Your task to perform on an android device: I want to use the Notepad app to make a fresh note reminding me to buy groceries which includes milk, eggs and chicken.
Image 0: 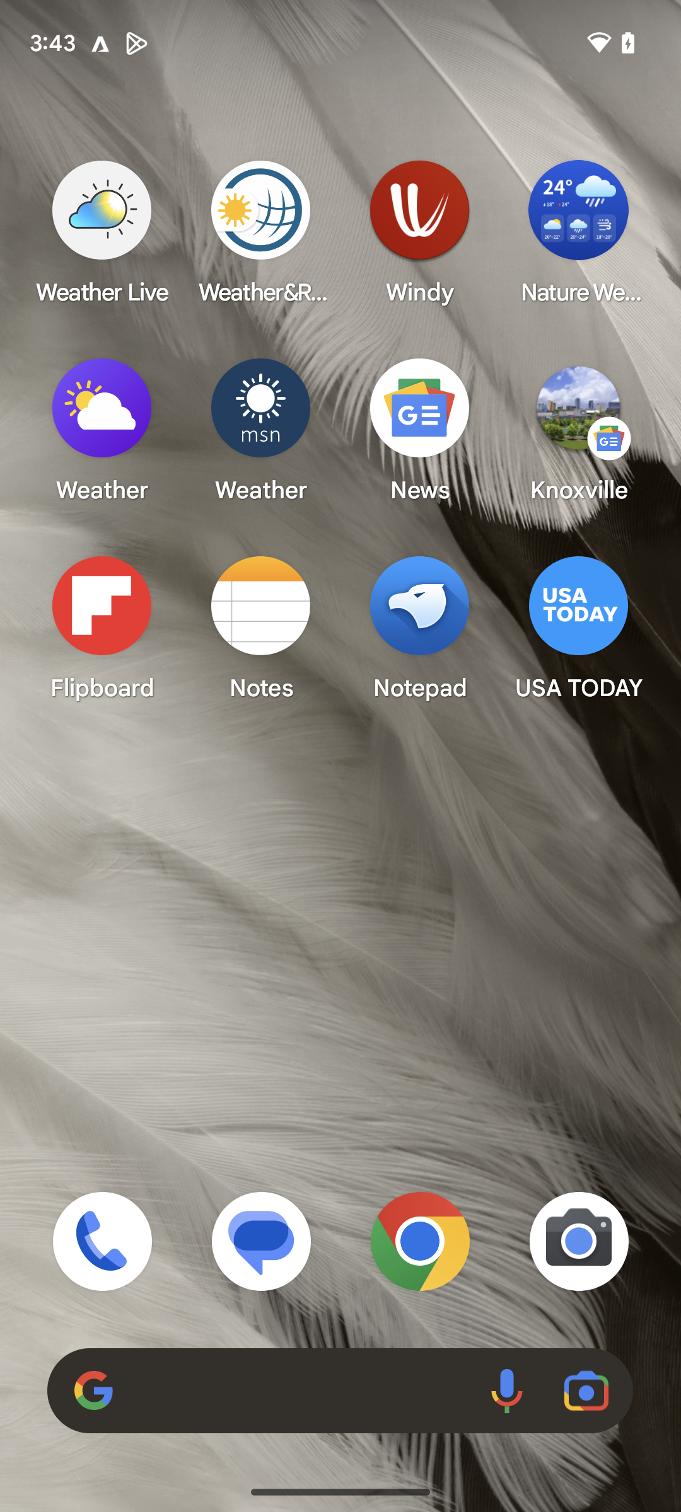
Open Notepad app
Step 0: click (420, 626)
Image 1: 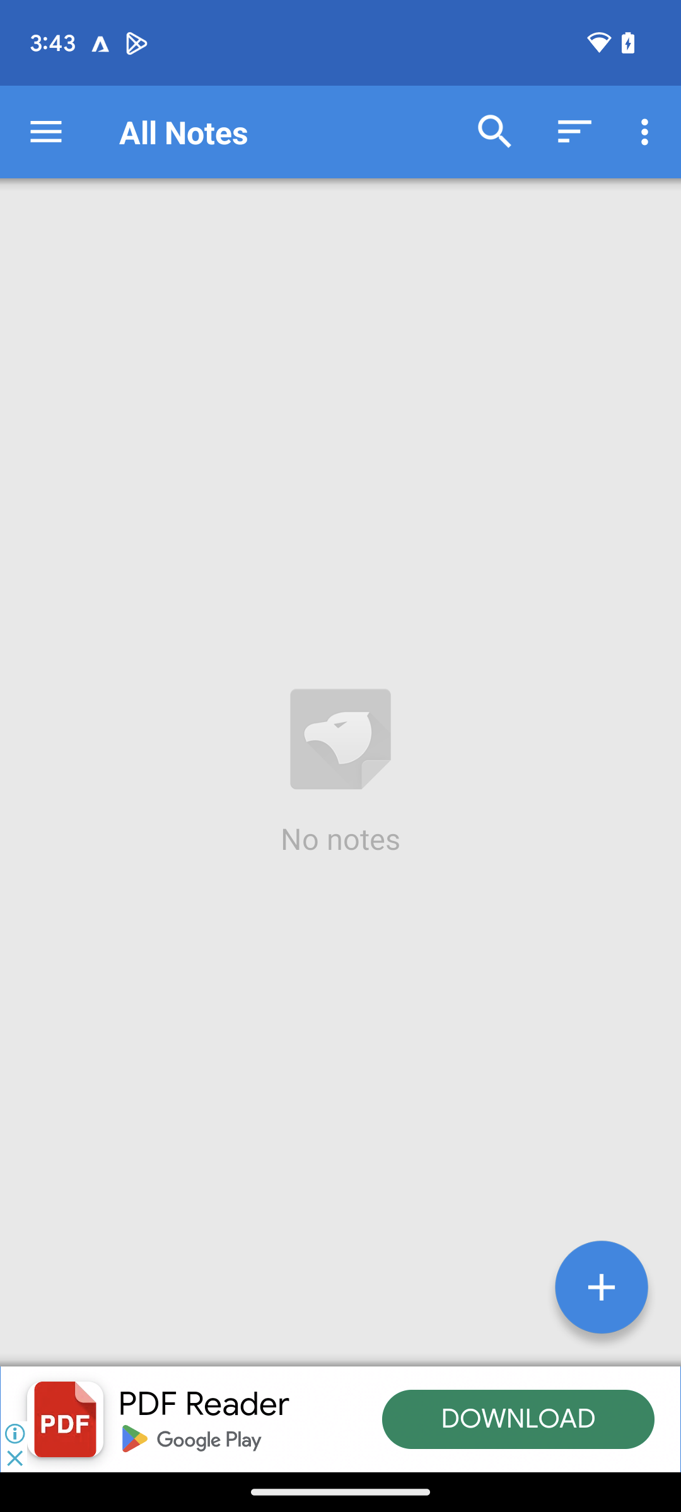
Click on the add sign
Step 1: click (596, 1284)
Image 2: 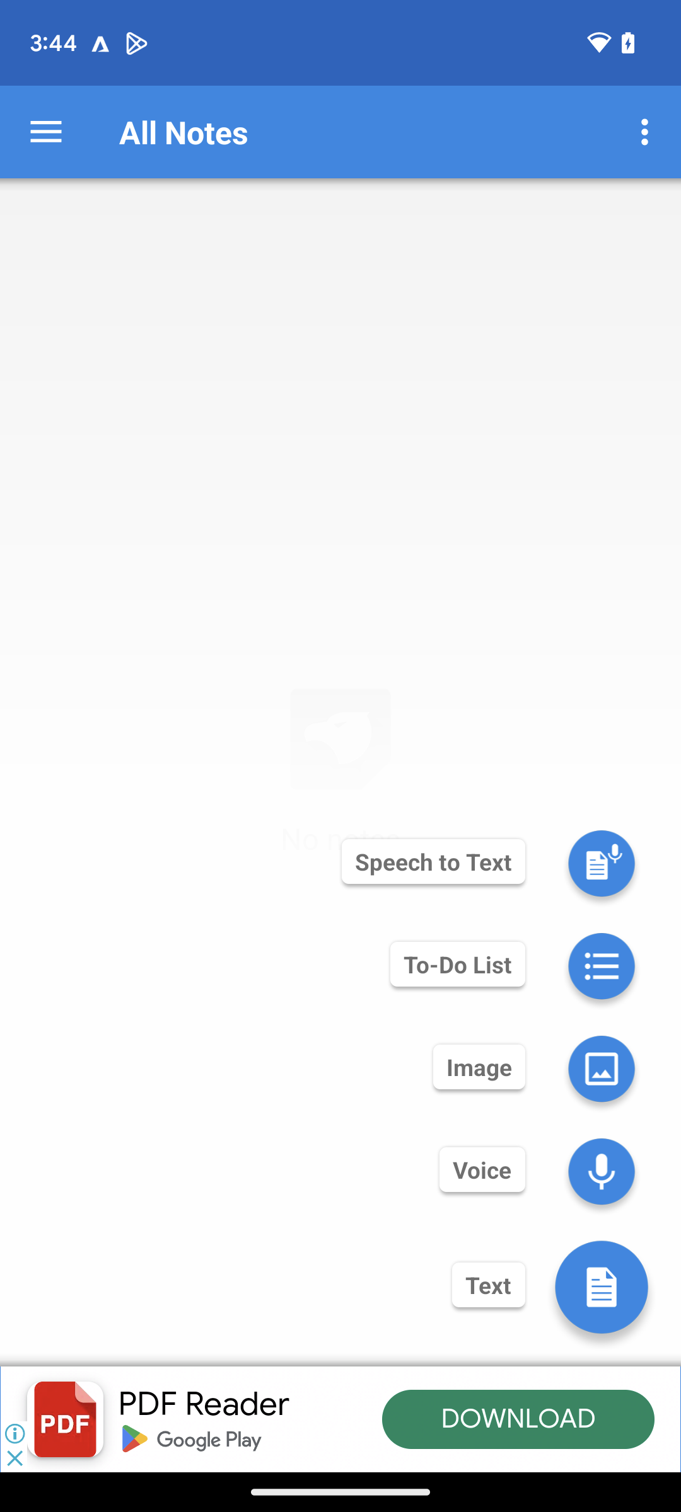
Click on to do list
Step 2: click (591, 962)
Image 3: 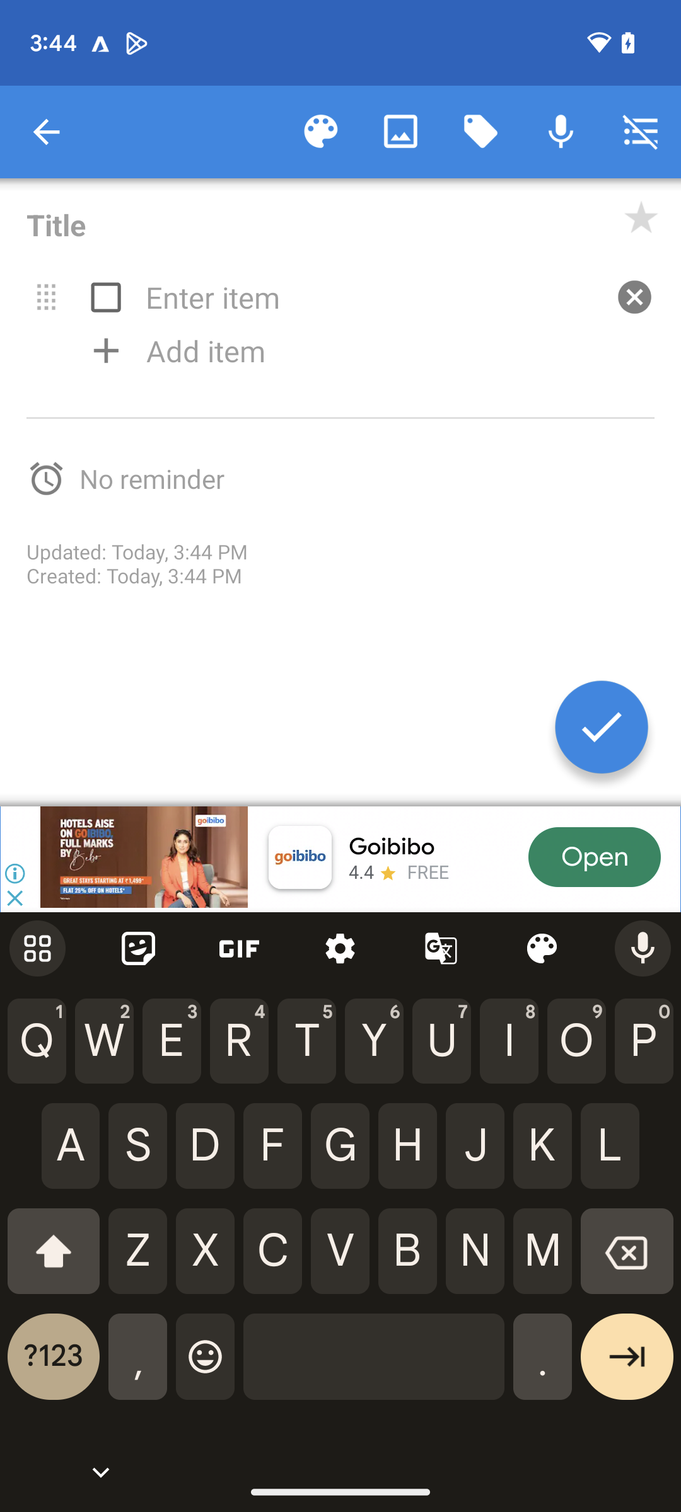
Add Milk, eggs and chicken
Step 3: type "Milk"
Image 4: 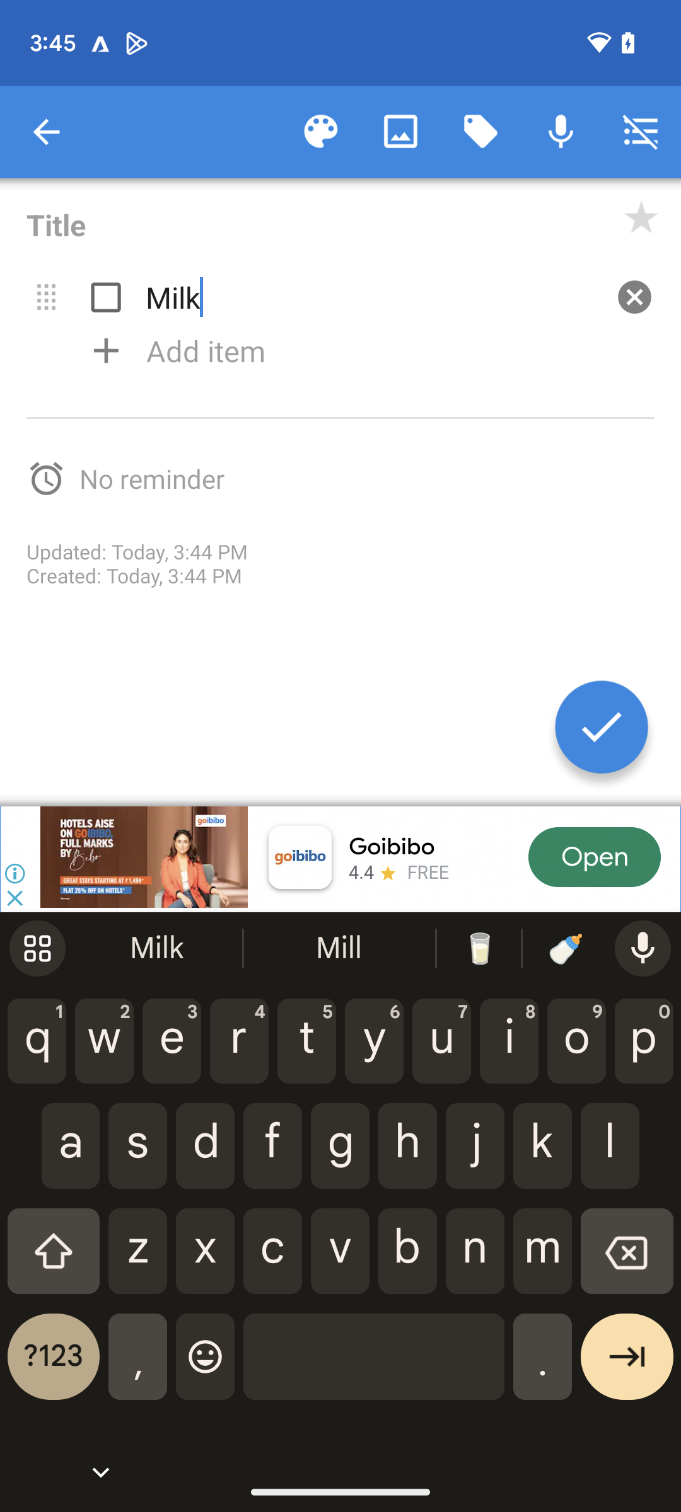
Add Milk, eggs and chicken
Step 4: click (206, 350)
Image 5: 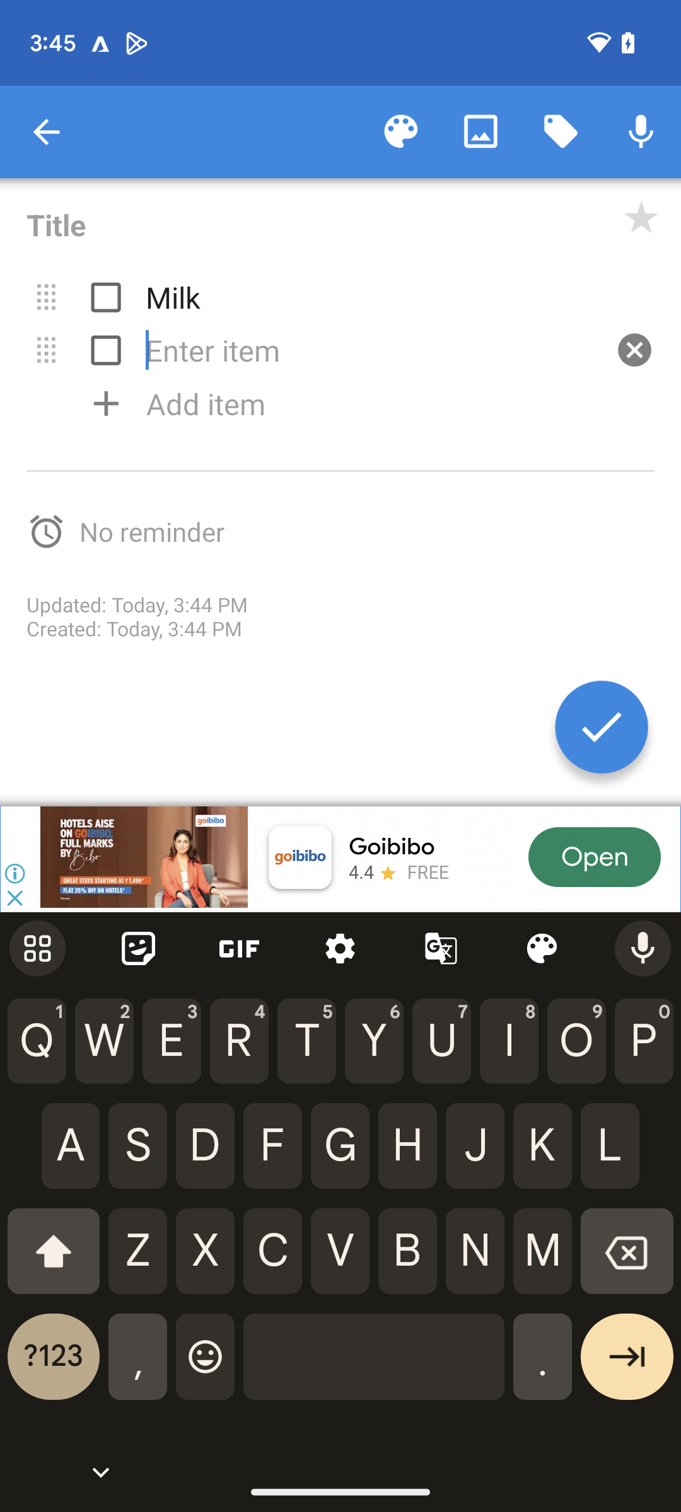
Add Milk, eggs and chicken
Step 5: type "Eggs"
Image 6: 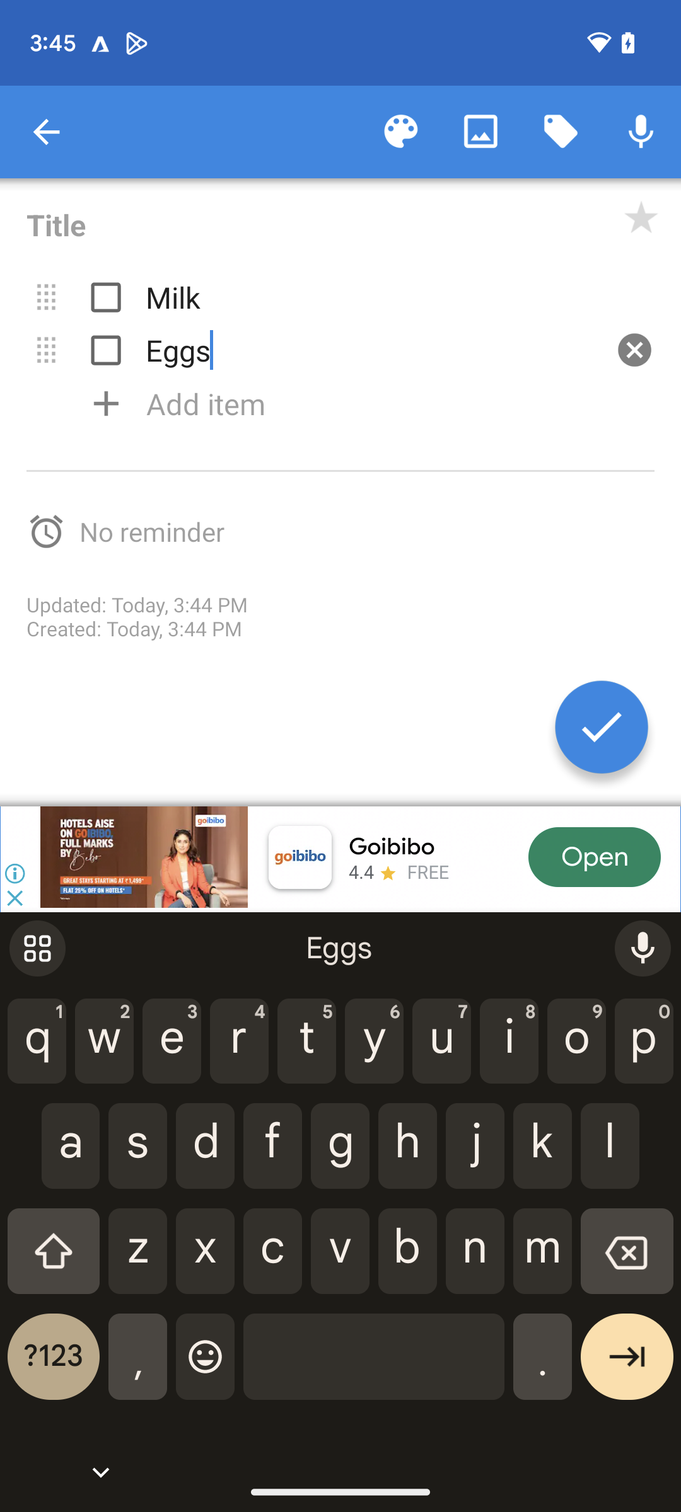
Add Milk, eggs and chicken
Step 6: click (206, 403)
Image 7: 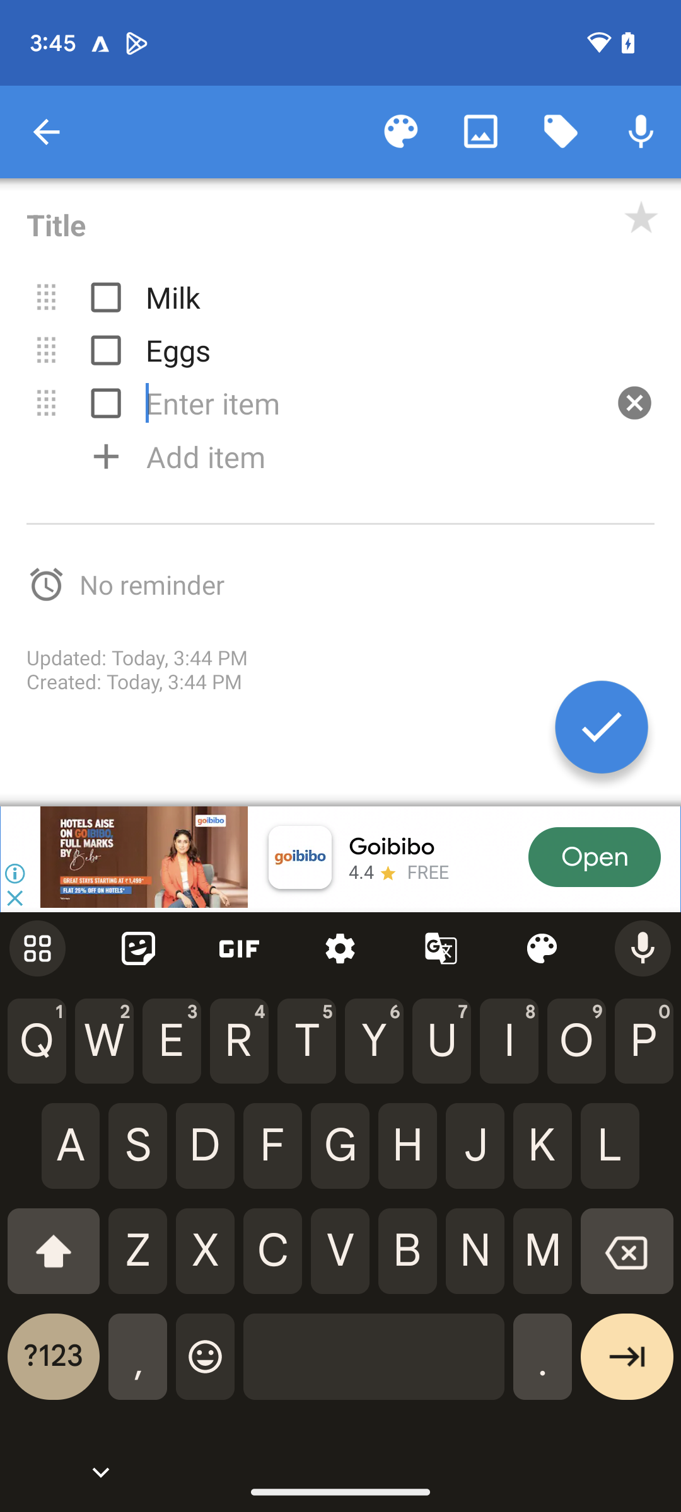
Add Milk, eggs and chicken
Step 7: type "Chicken"
Image 8: 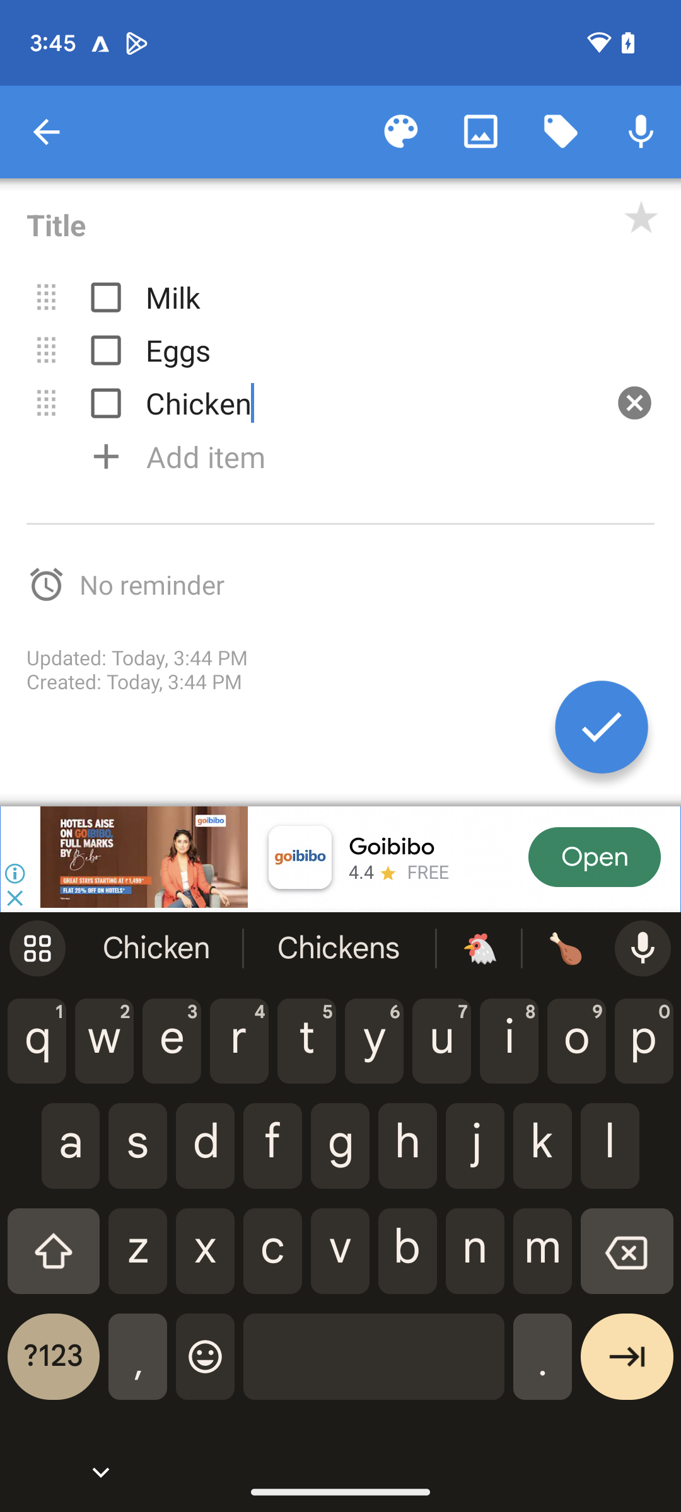
Click on title
Step 8: click (313, 224)
Image 9: 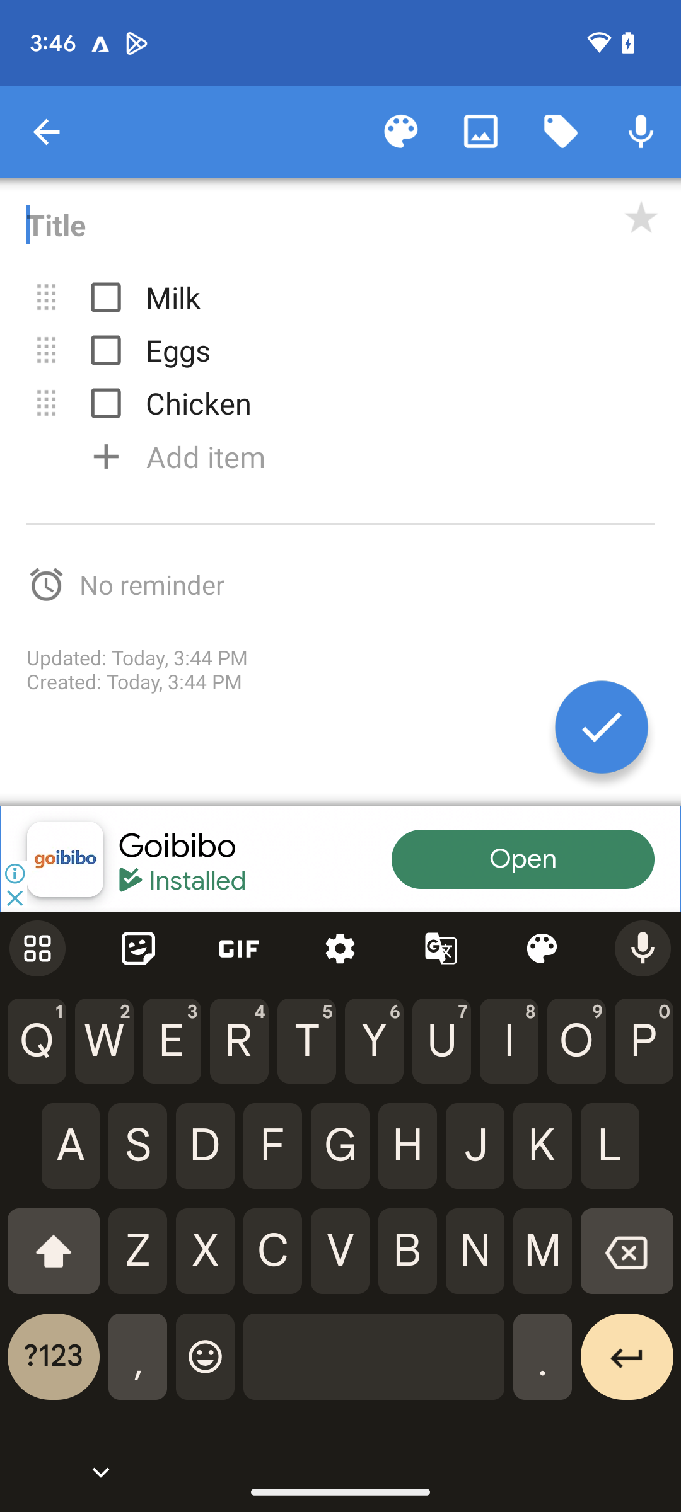
Click on title
Step 9: type "Reminder to buy groceries"
Image 10: 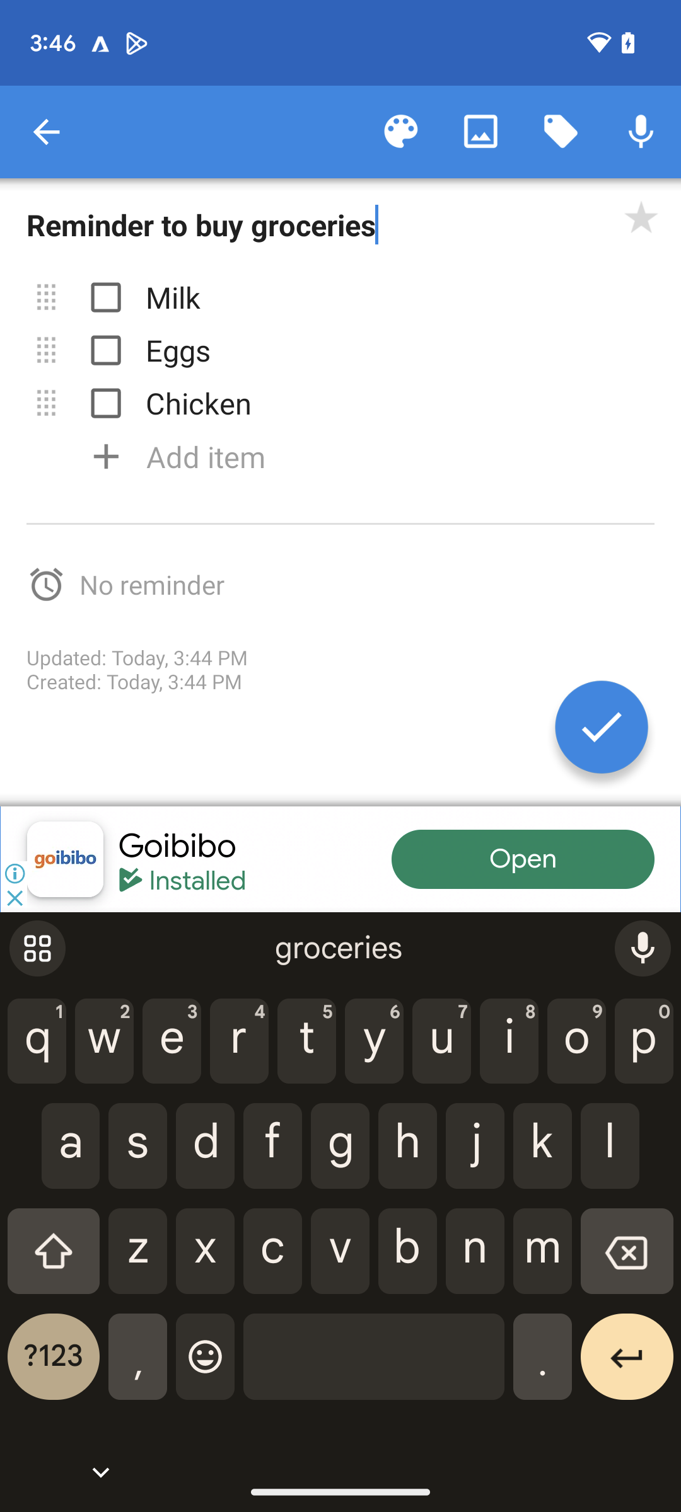
Click on the correct sign
Step 10: click (608, 742)